Your task to perform on an android device: I would like to compare the 1 month to 3 months GBP to EUR exchange rates.
Image 0: 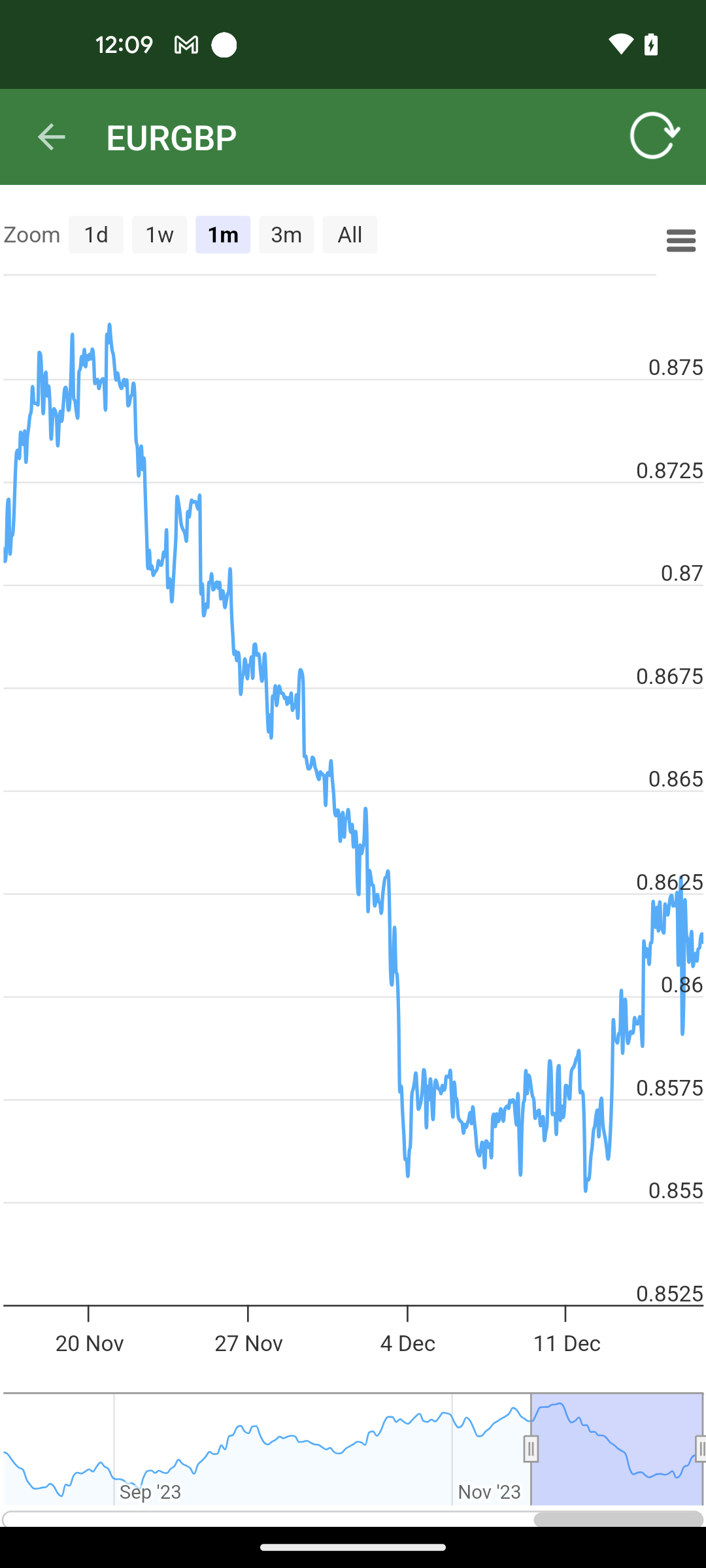
Tap on the 3m time flame option
Step 0: click (354, 877)